Your task to perform on an android device: My family and I are traveling to Brussels today. Please use the AccuWeather app to check the weather forecast for me.
Image 0: 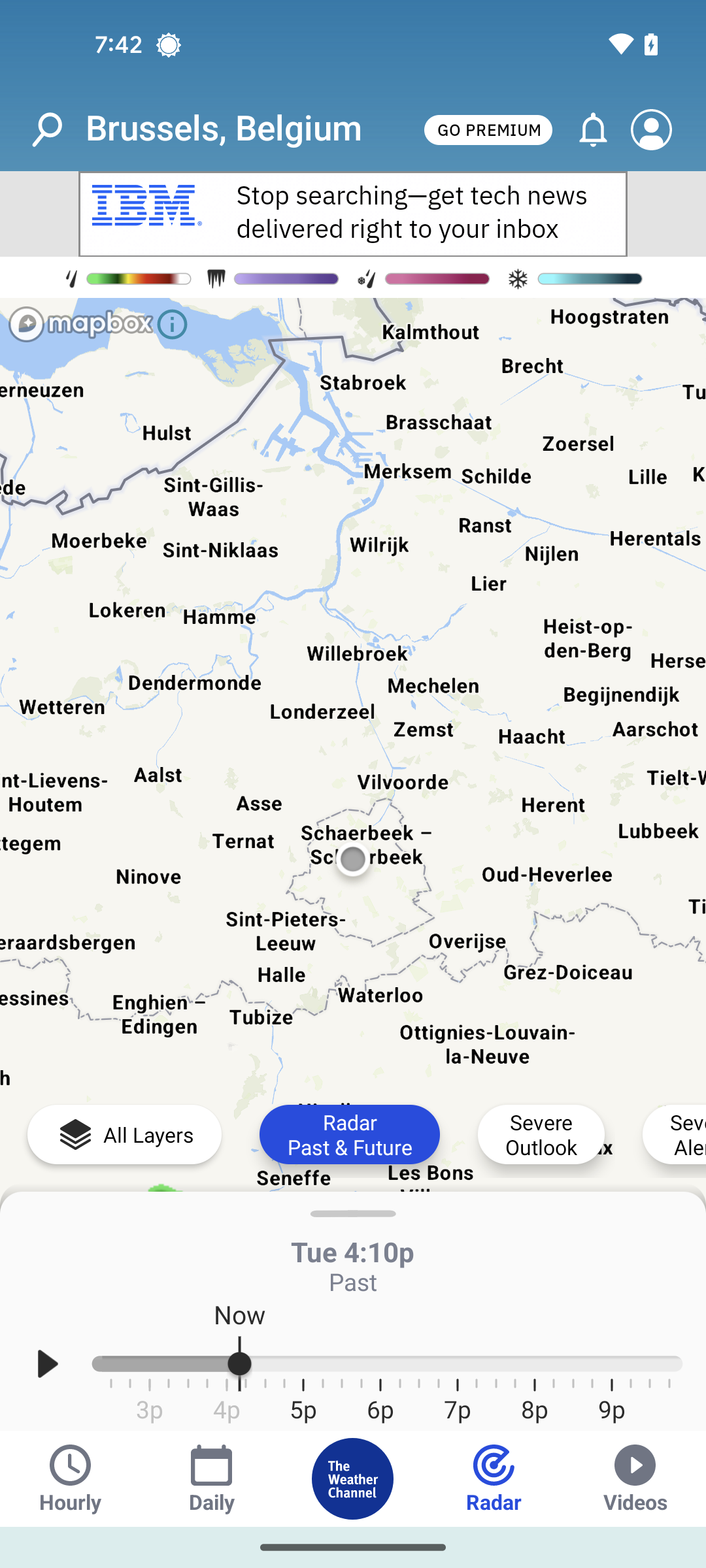
Open the AccuWeather app
Step 0: open app "AccuWeather"
Image 2: 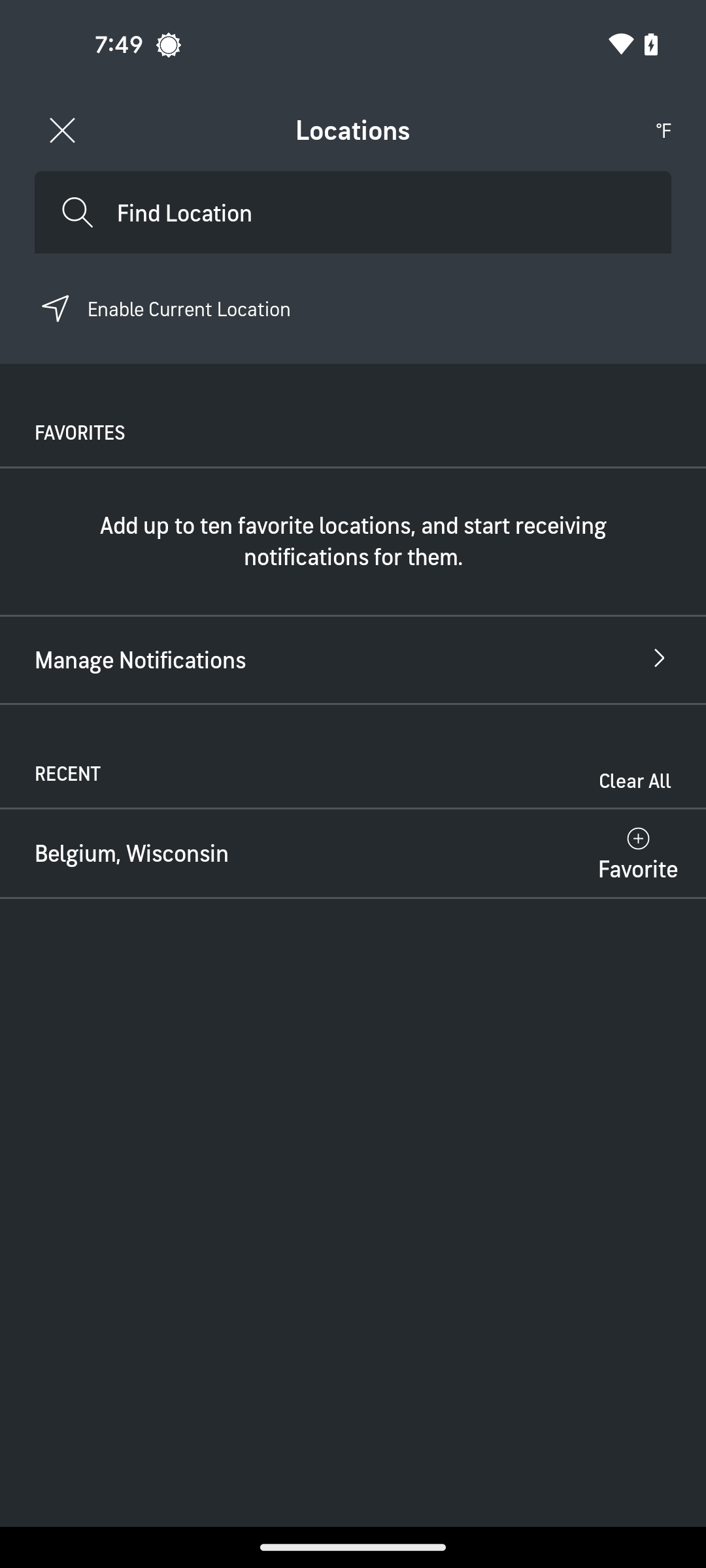
Tap on the location search bar
Step 2: click (353, 212)
Image 3: 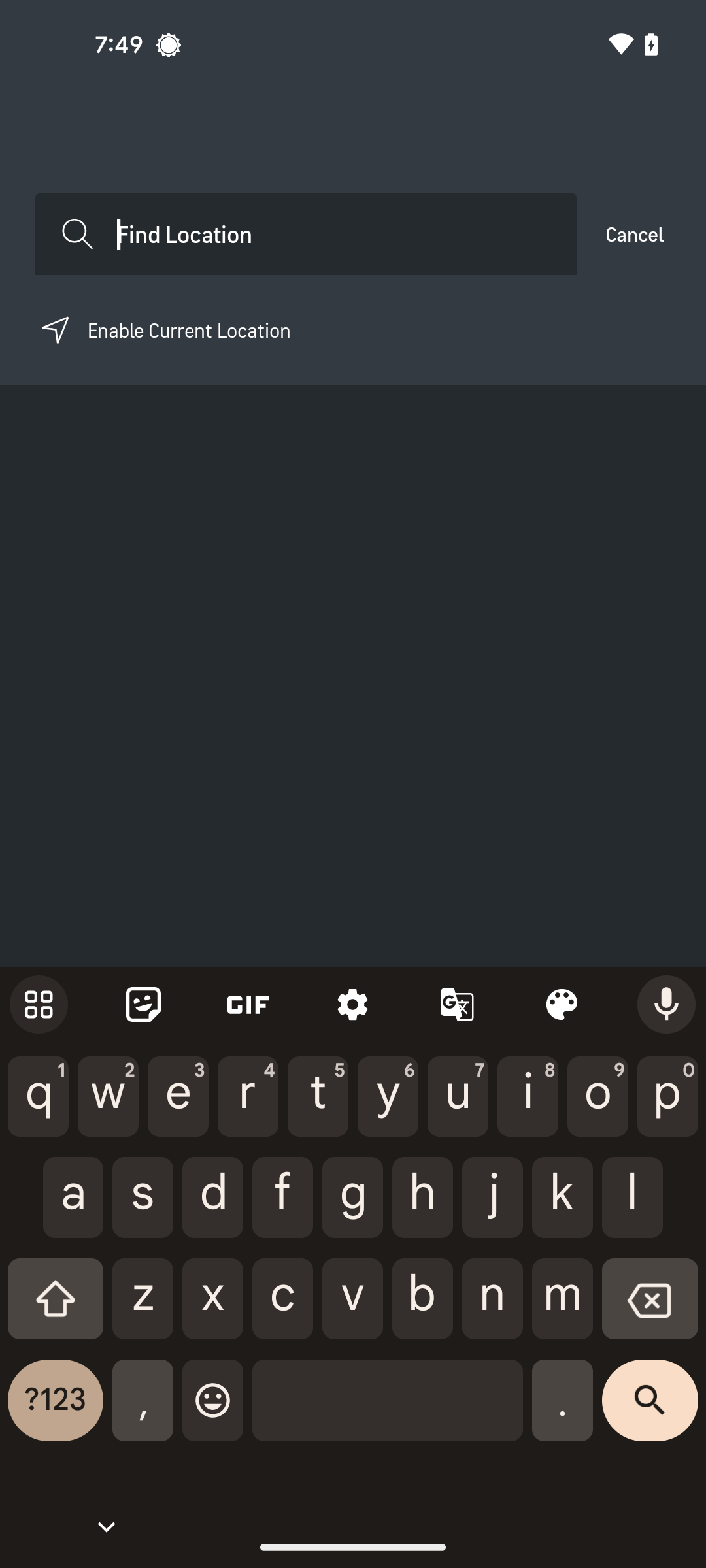
Search for brussels
Step 3: type "brussels"